Your task to perform on an android device: Send my current location to my friend Amelia Miller on the Snapchat app.
Image 0: 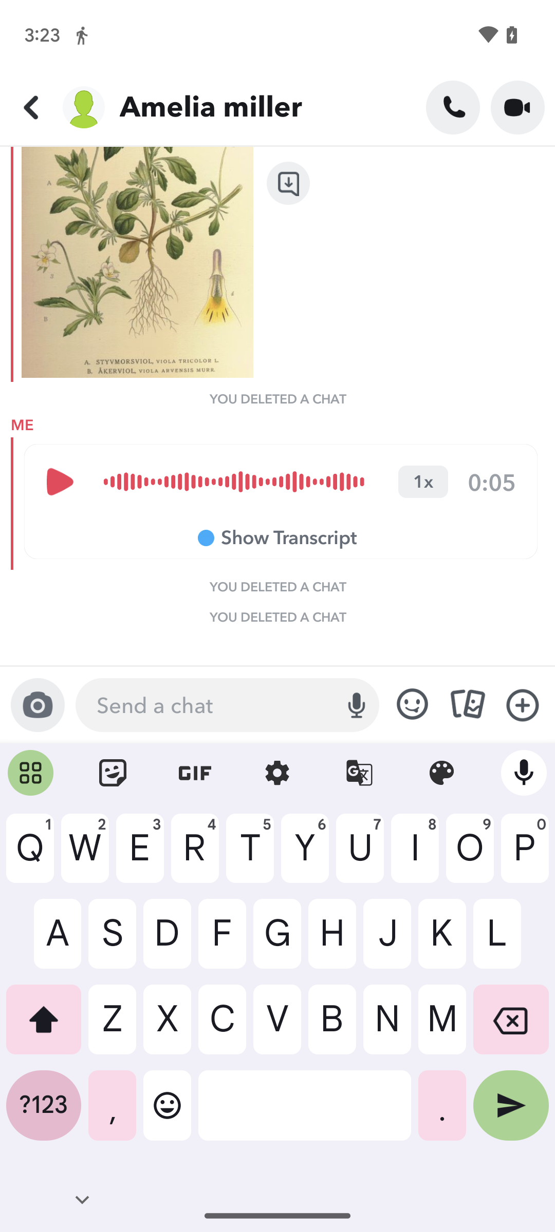
Click on the + icon in the typing tab. 
Step 0: click (522, 705)
Image 1: 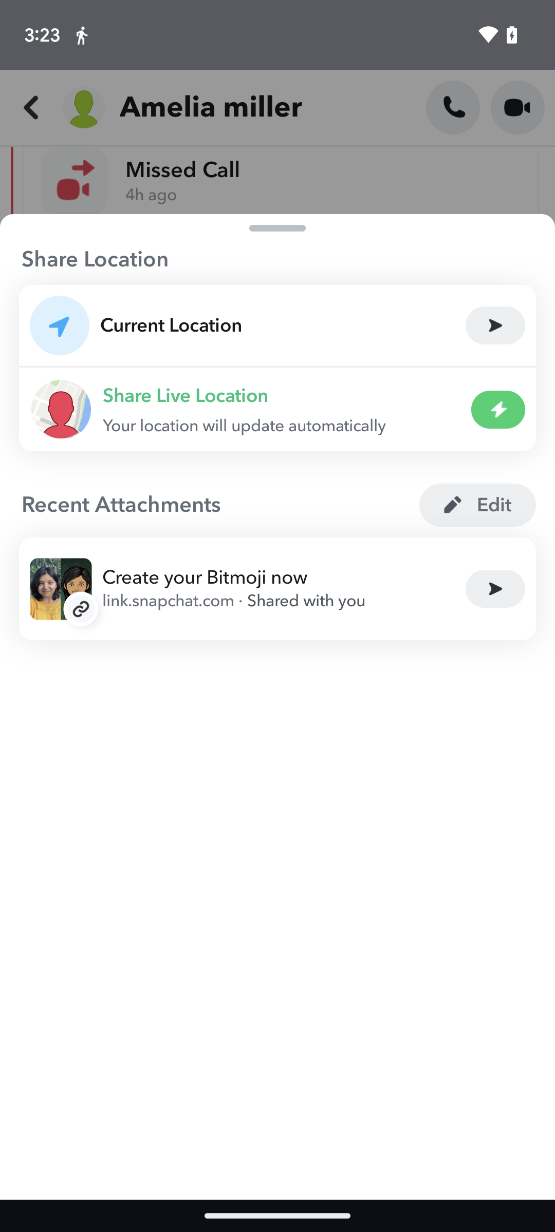
Click on the current location tab.
Step 1: click (283, 325)
Image 2: 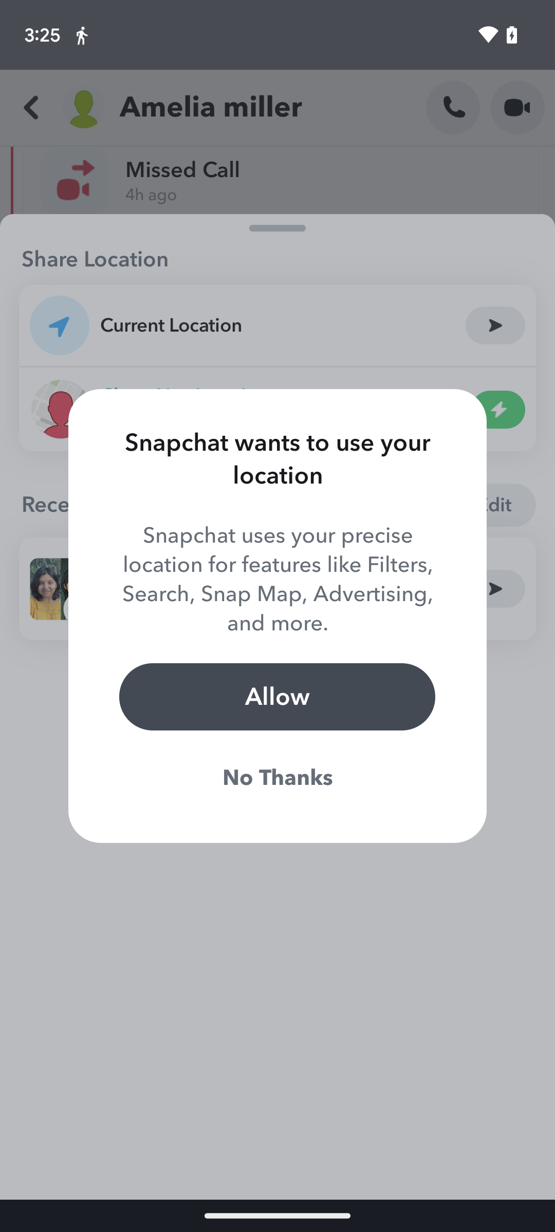
Click on Allow tab.
Step 2: click (277, 697)
Image 3: 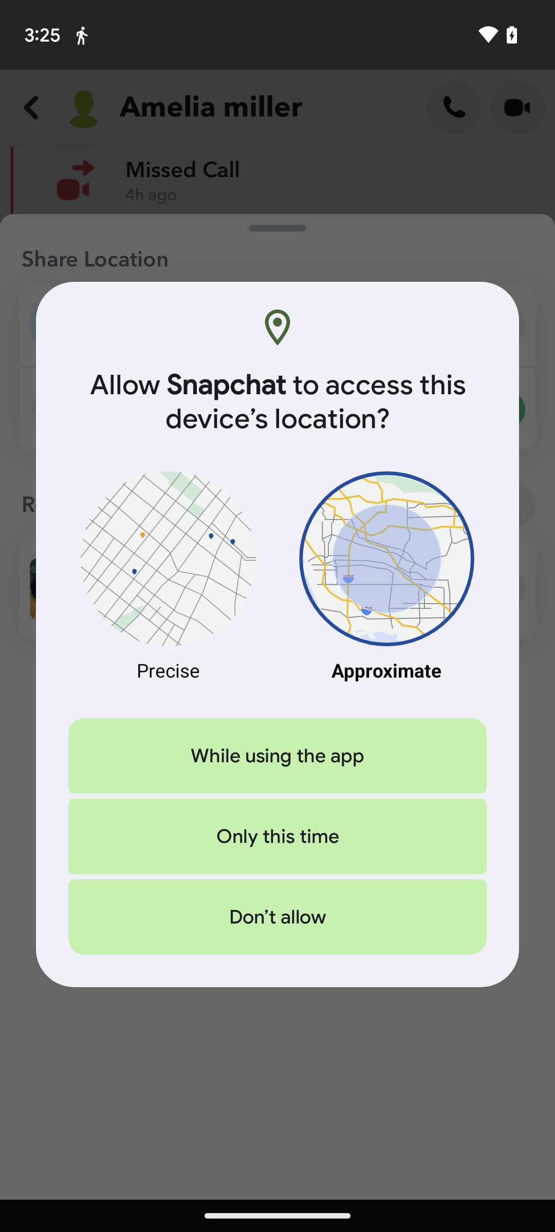
Click on Allow tab.
Step 3: wait